Your task to perform on an android device: My wife is also interested in this form and asked me to share it with her, so share this form with my wife at clarawagner98b@gmail.com on the Gmail app.
Image 1: 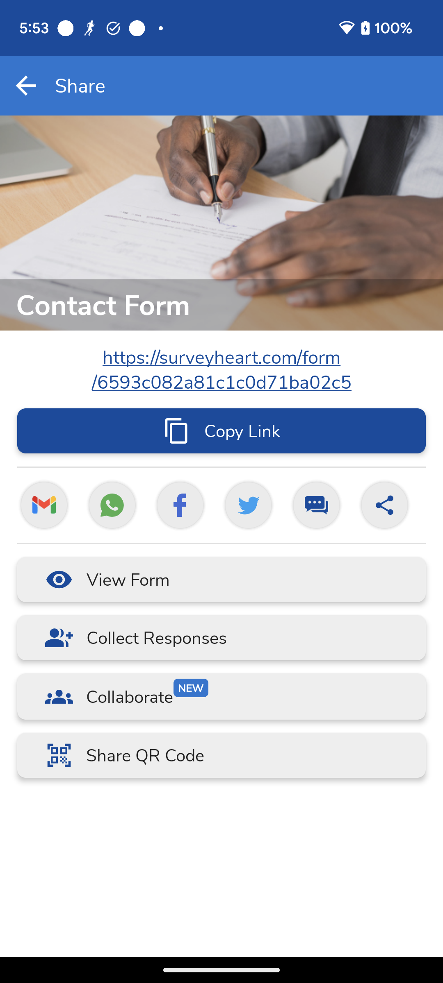
Click on the Gmail app icon to select this Gmail app.
Step 1: click (43, 505)
Image 2: 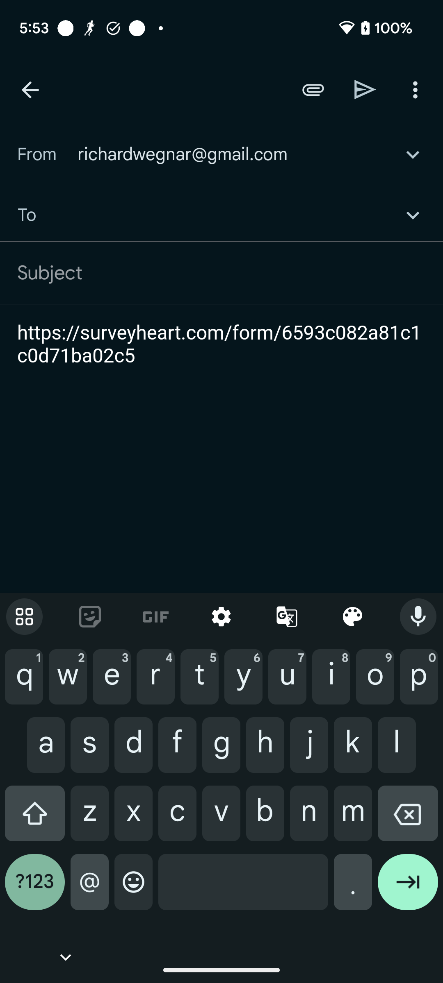
Type clarawagner98b@gmail.com in the recipient section to mention the recipient account.
Step 2: type "clarawagner98b@gmail.com"
Image 3: 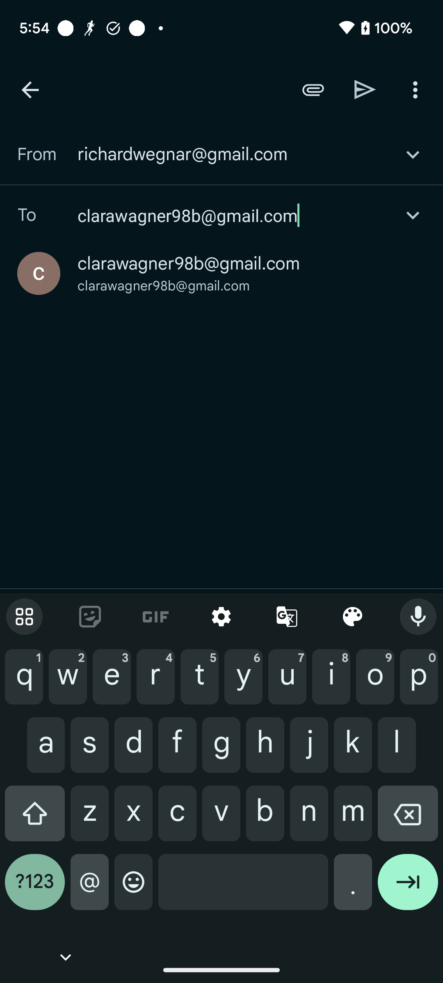
Click on the clarawagner98b@gmail.com to select the recipient account.
Step 3: click (189, 263)
Image 4: 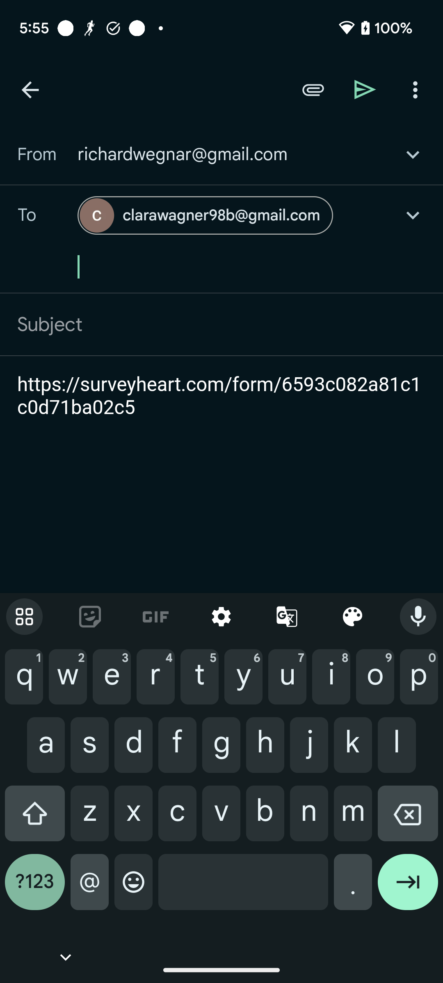
Click on the send button icon at the top right corner of the screen to share this form with my wife.
Step 4: click (365, 89)